Your task to perform on an android device: I'm traveling to visit my sister Janet this weekend and would like to know the Wilmington, Delaware weather forecast in AccuWeather app.
Image 0: 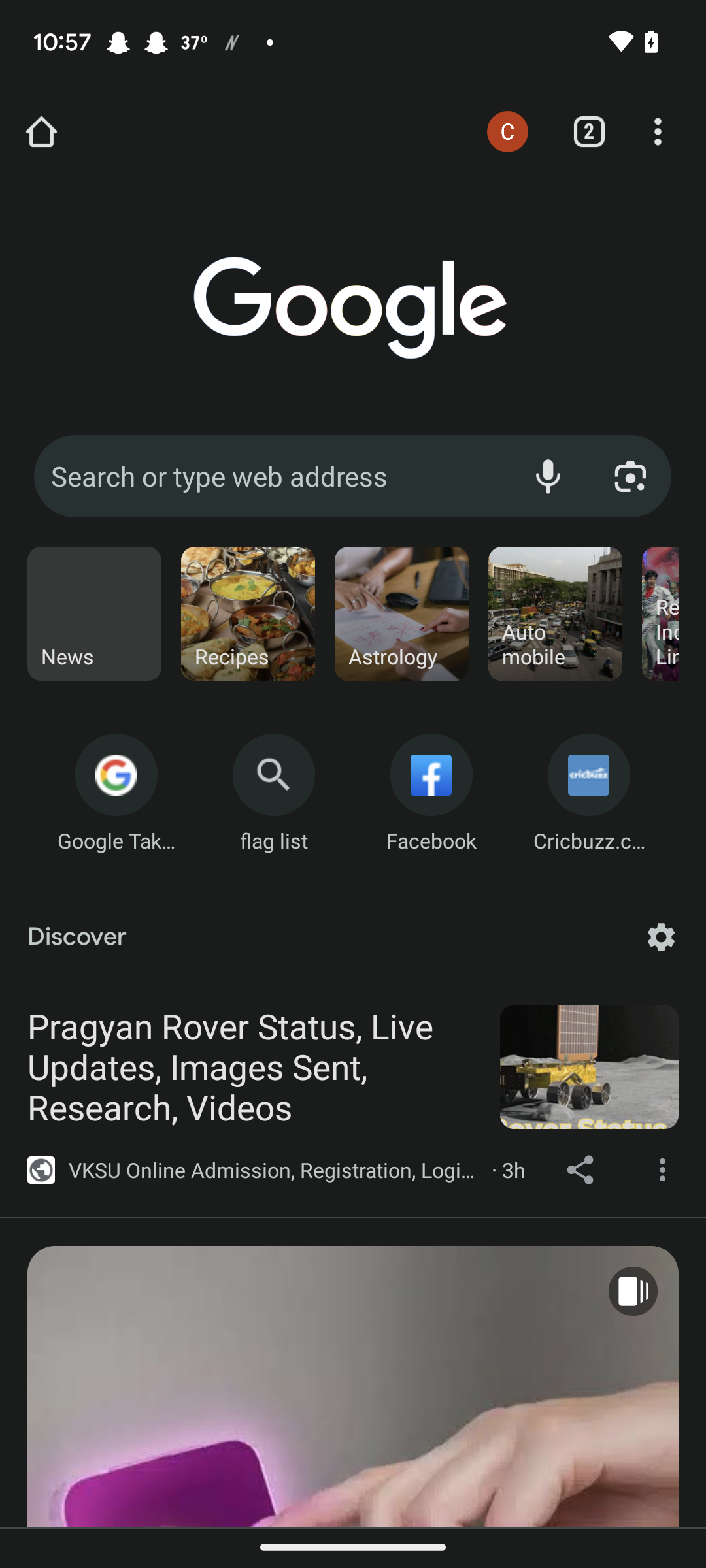
Open the AccuWeather app
Step 0: open app "AccuWeather"
Image 1: 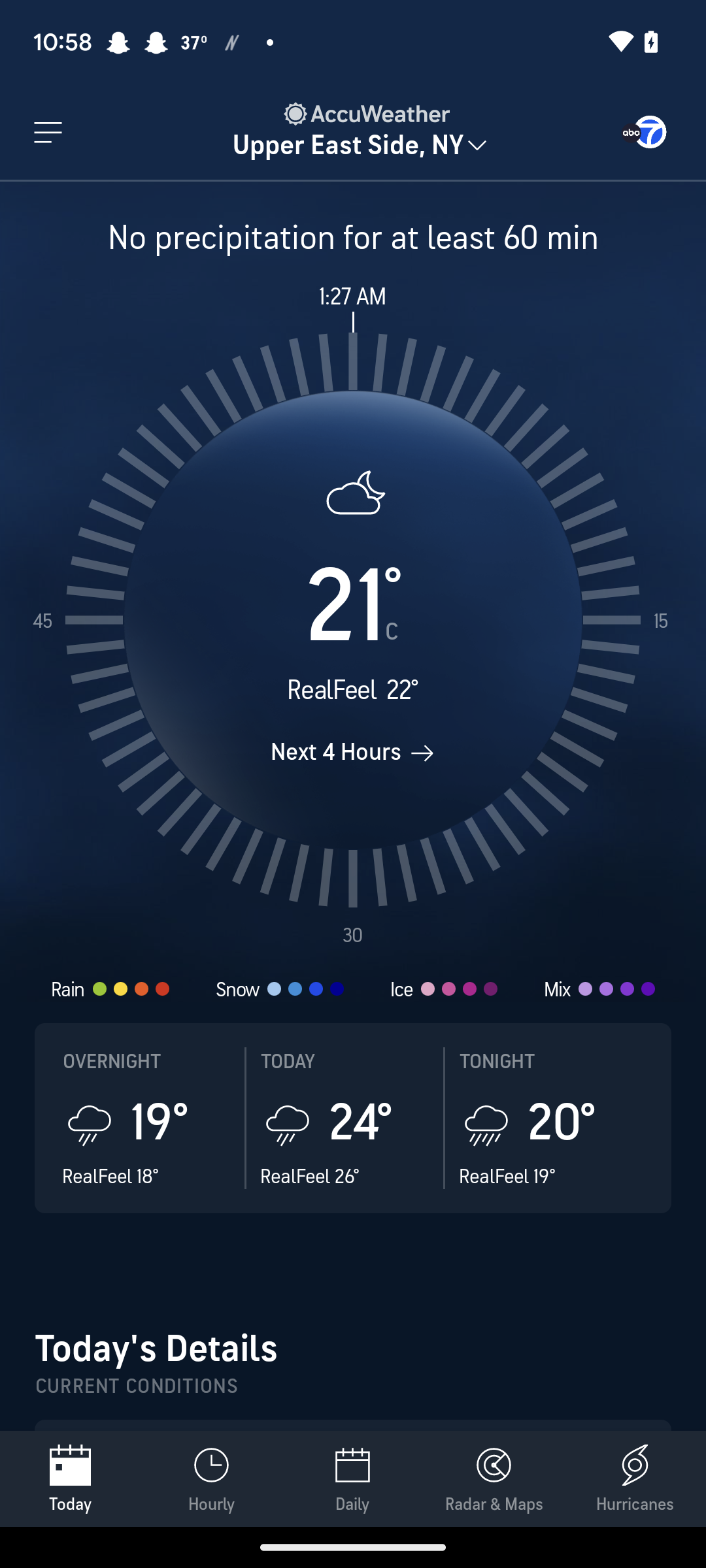
Click on the Upper East Side, NY
Step 1: click (348, 144)
Image 2: 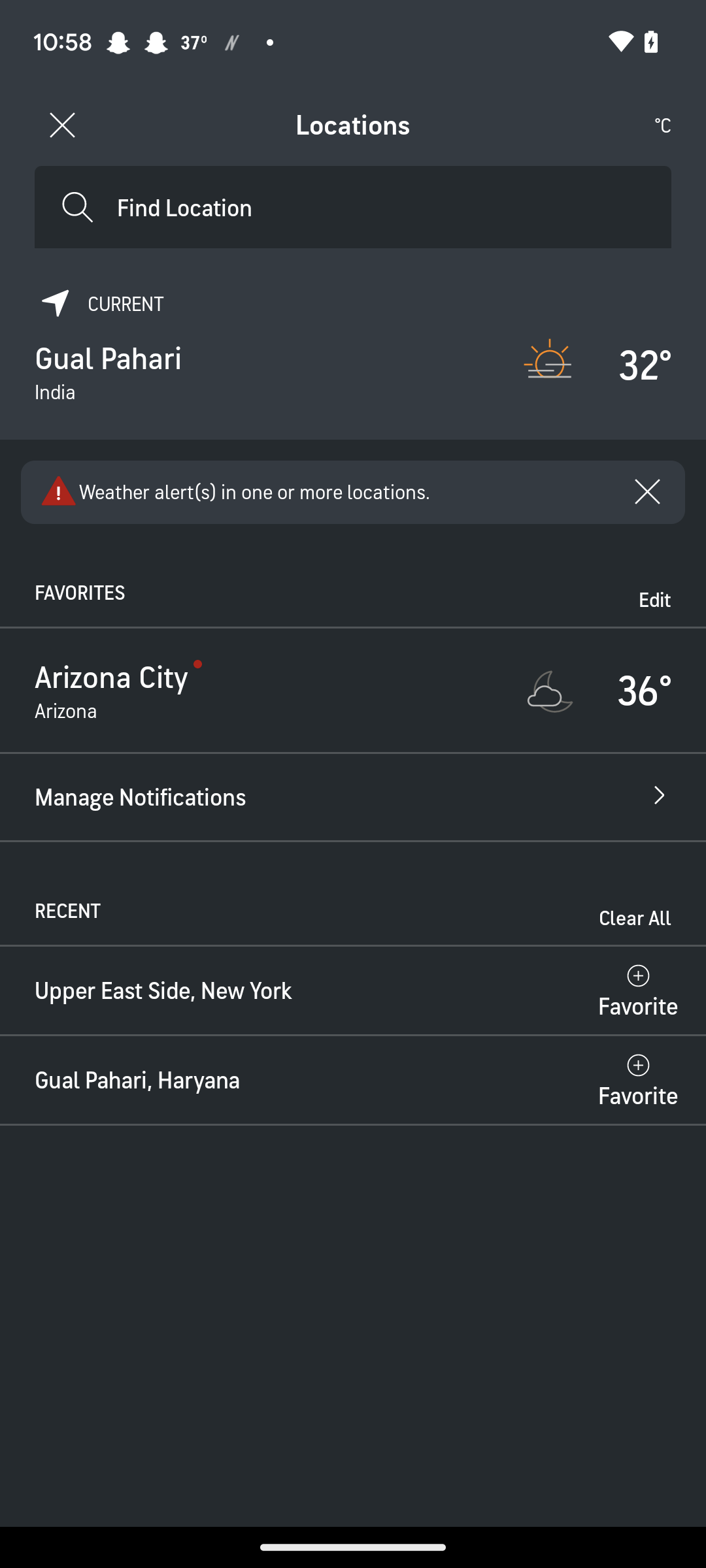
Click on the search bar at the top of the screen
Step 2: click (353, 207)
Image 3: 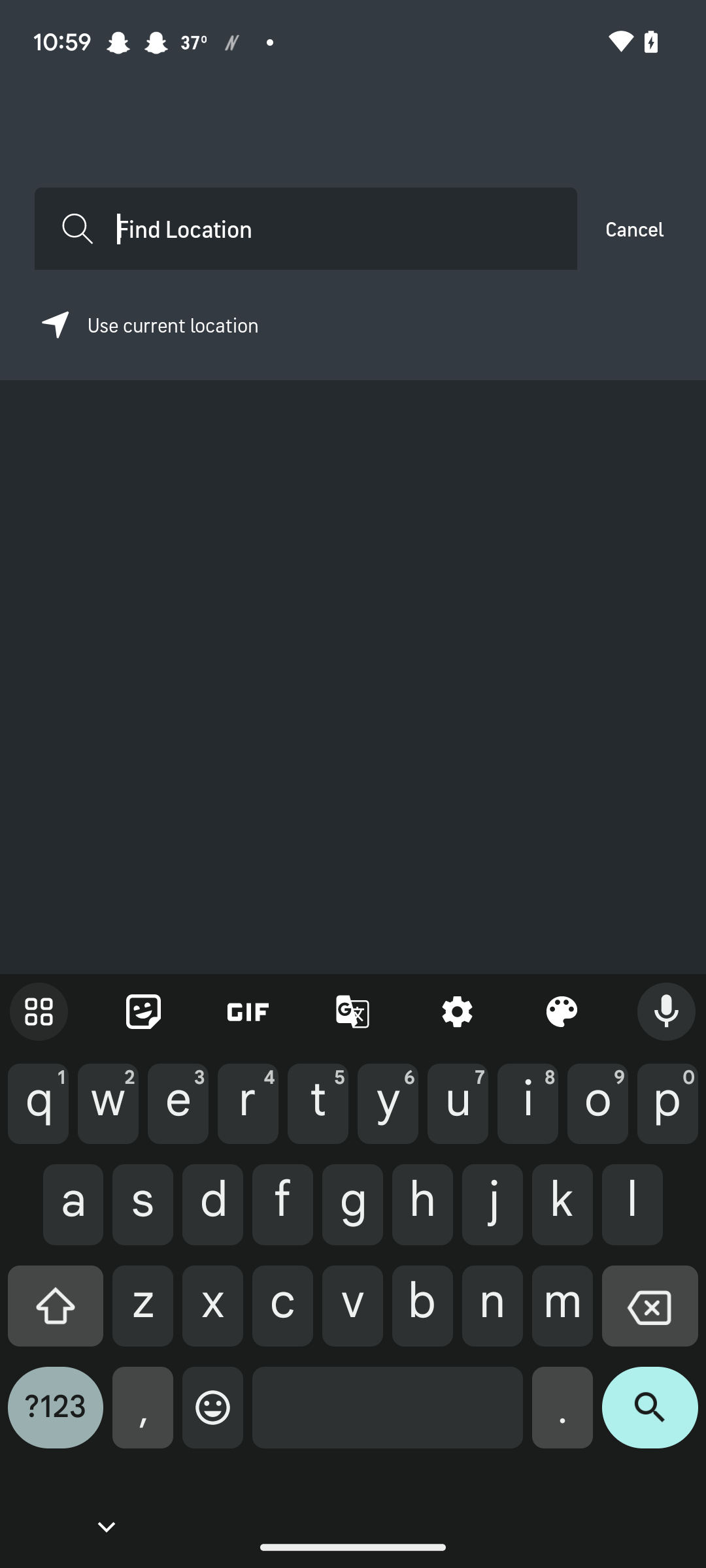
Search for Wilmington, Delaware weather forecast
Step 3: type "Wilmington"
Image 4: 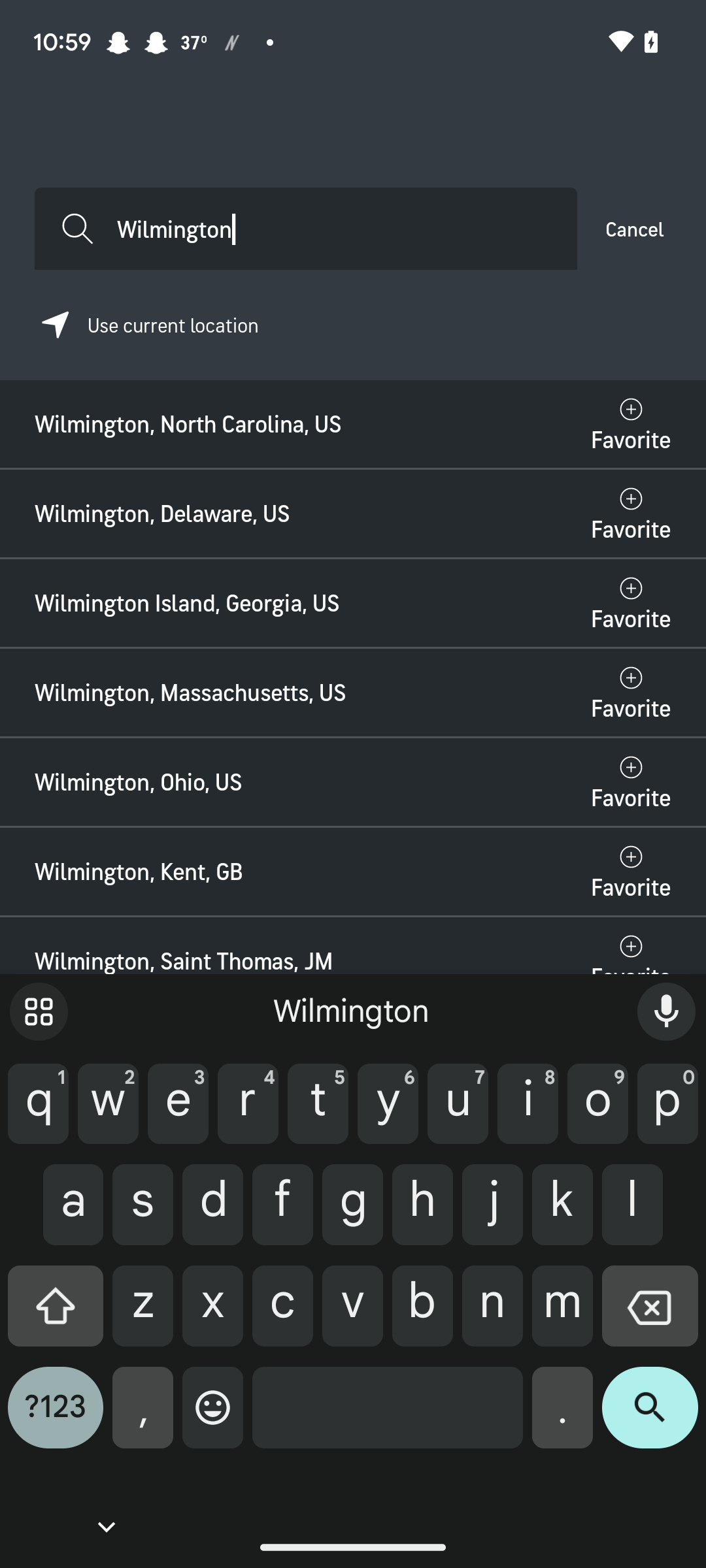
Click on the second result
Step 4: click (305, 514)